Your task to perform on an android device: Set a reminder at 3:55 p.m. on the leave work at 5 p.m. on the to-do list app.
Image 0: 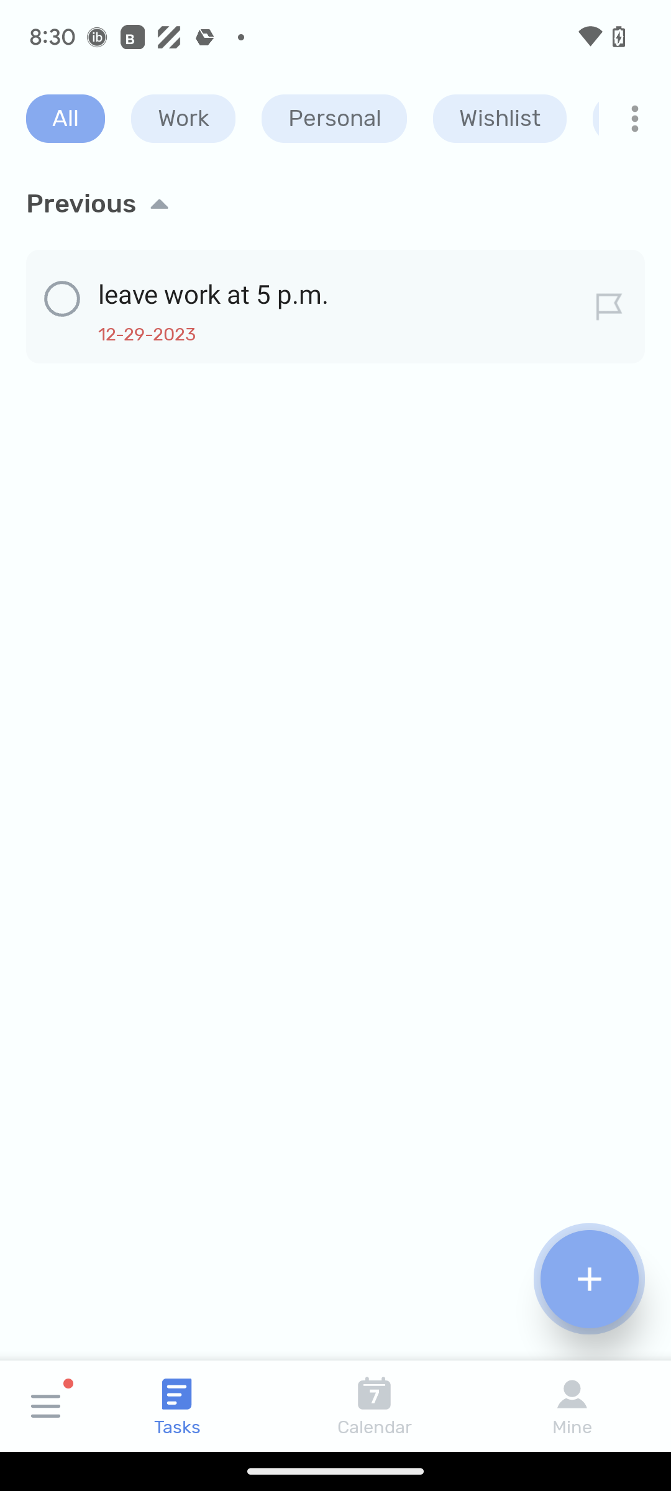
Click on leave work at 5 p.m. at the top of the screen.
Step 0: click (322, 316)
Image 1: 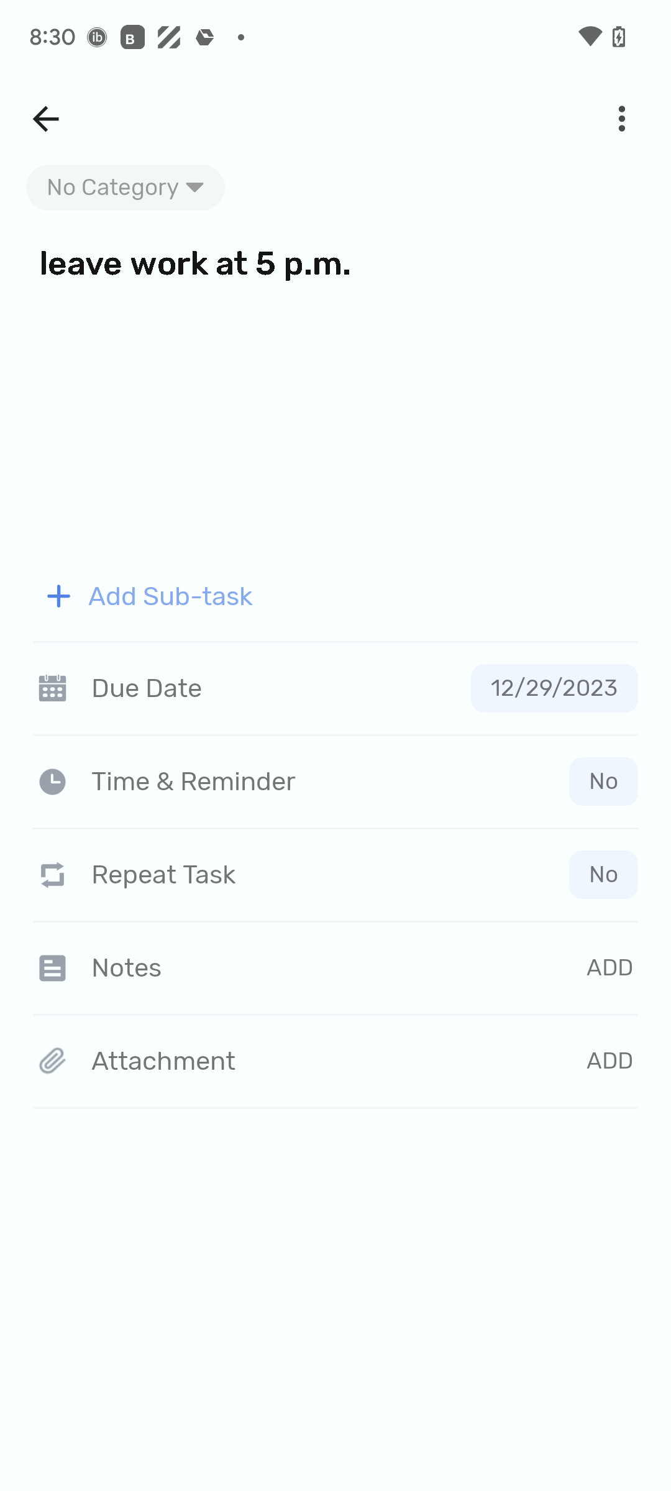
Click on Time and Reminder in the middle left of the screen.
Step 1: click (320, 782)
Image 2: 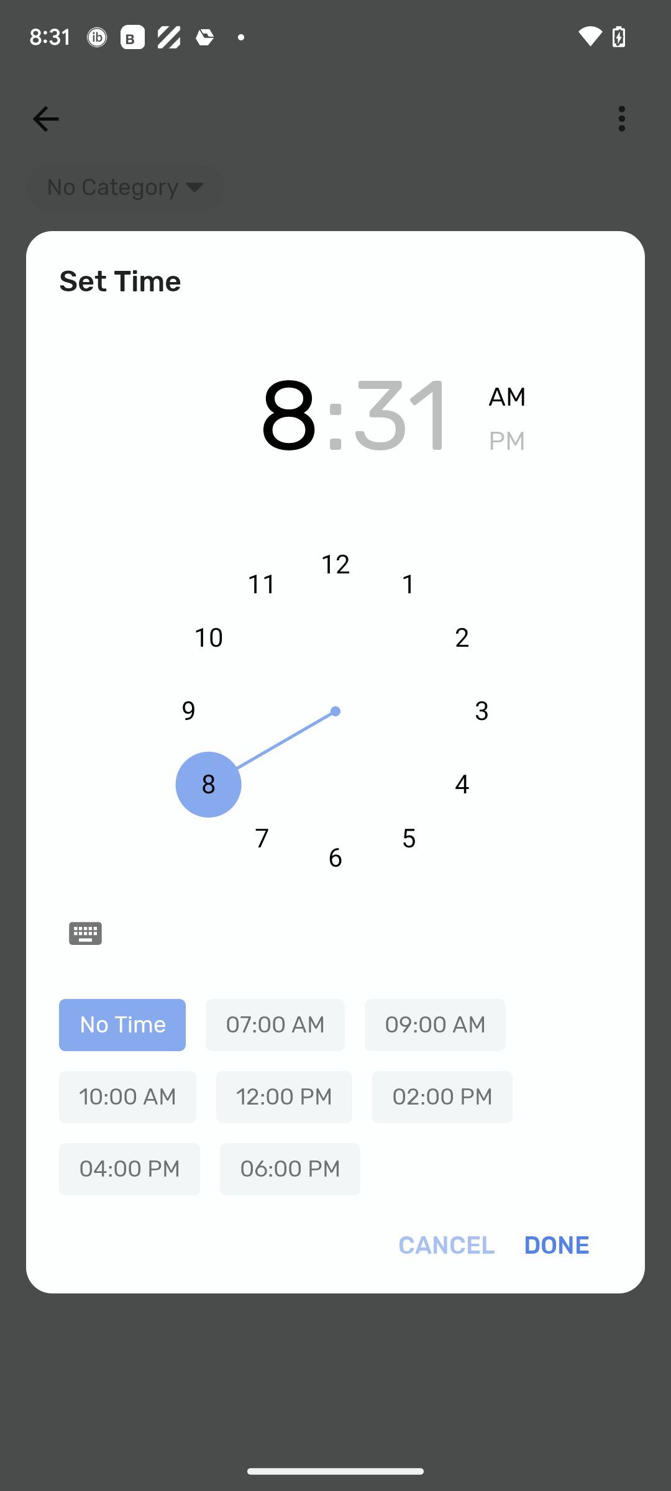
Click on number 4 and then tap on 00.
Step 2: click (457, 775)
Image 3: 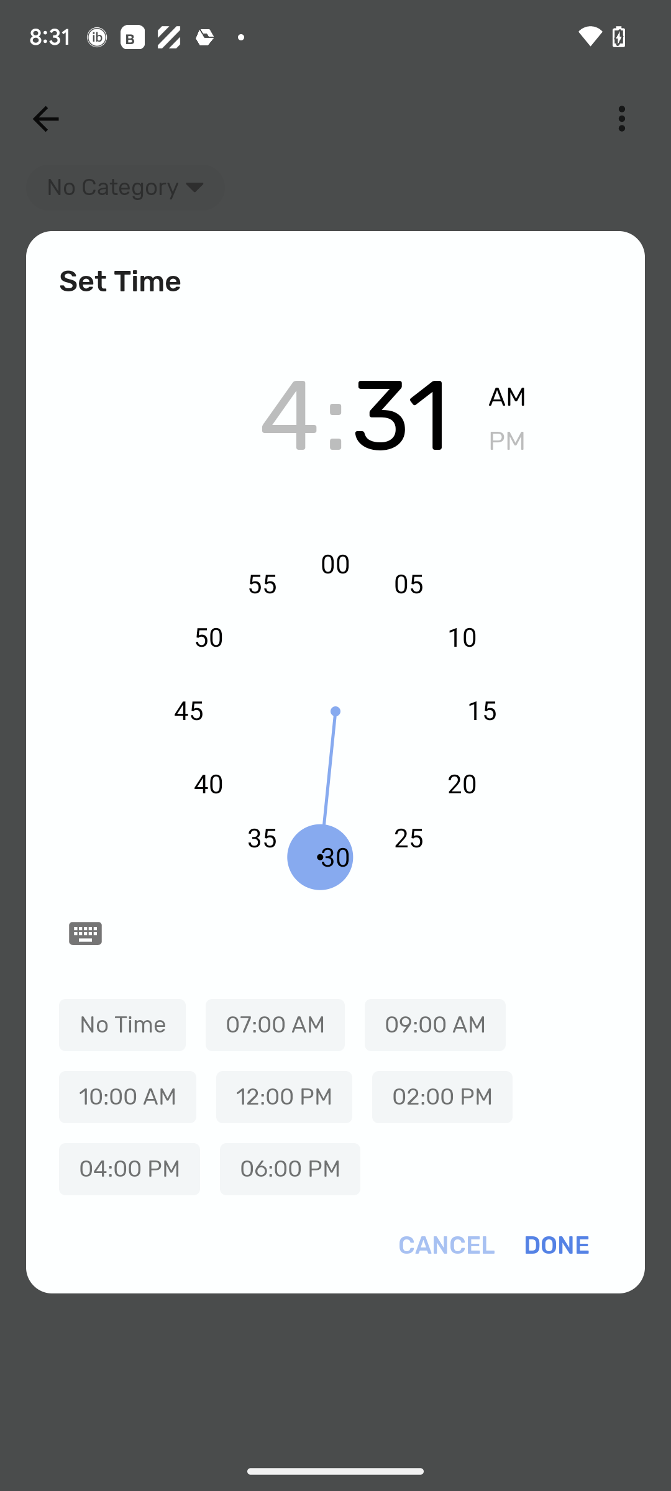
Click on number 4 and then tap on 00.
Step 3: click (328, 553)
Image 4: 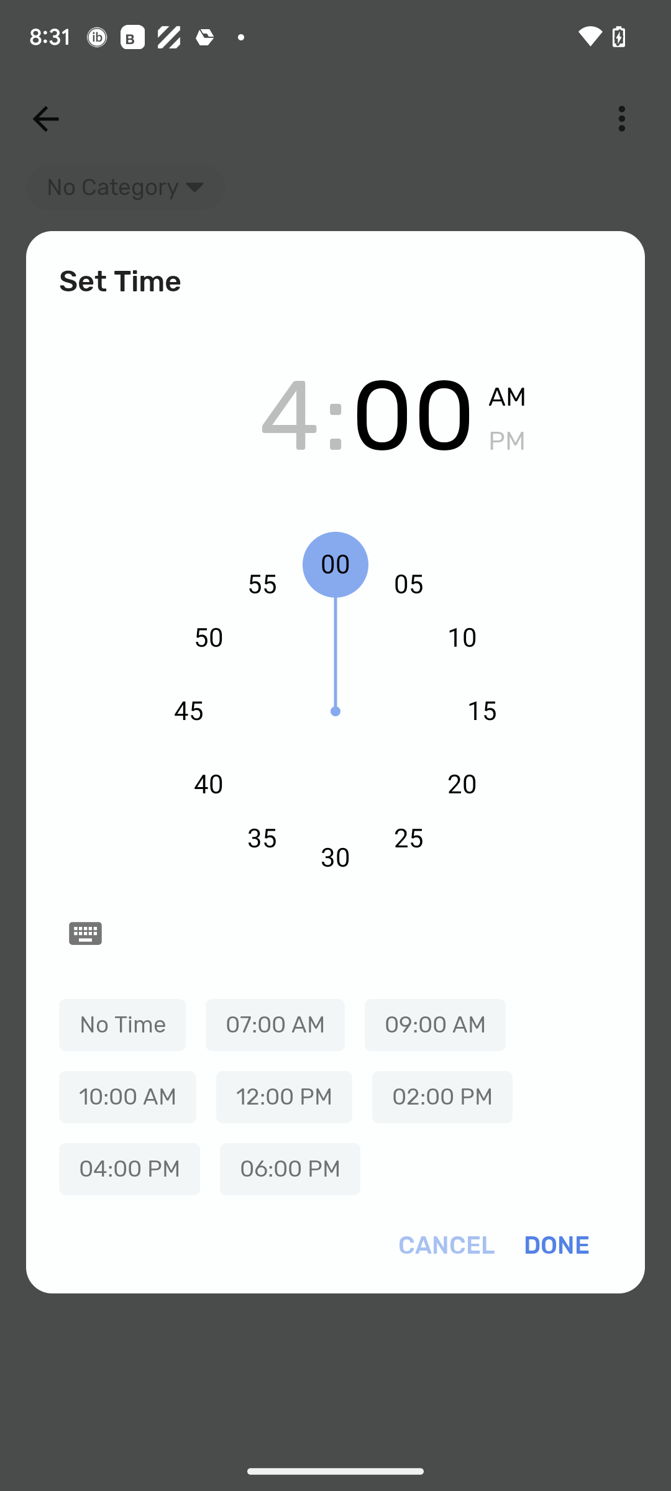
Click on PM at the upper right of the screen.
Step 4: click (507, 441)
Image 5: 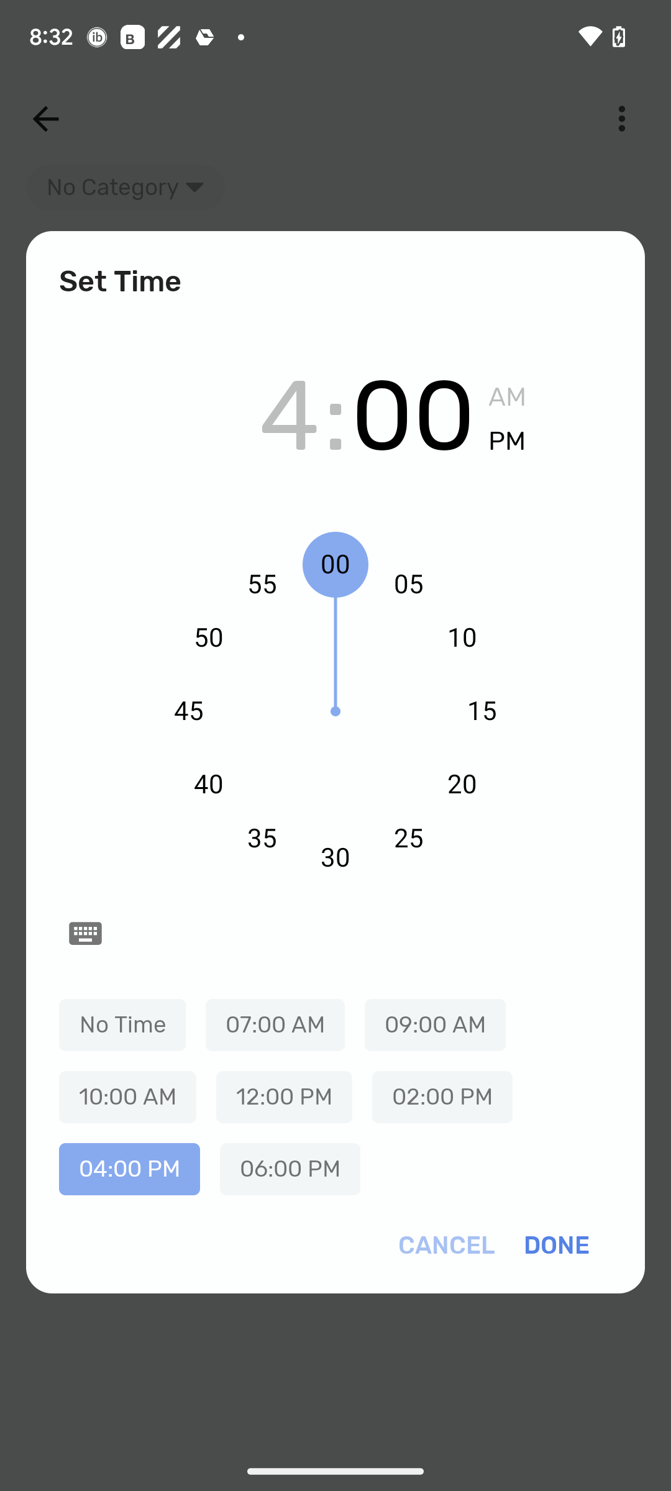
Click on Done at the lower right of the screen.
Step 5: click (557, 1246)